Your task to perform on an android device: In the Hevy app, I want to follow a workout buddy Kellypodz to stay motivated and accountable. 
Image 0: 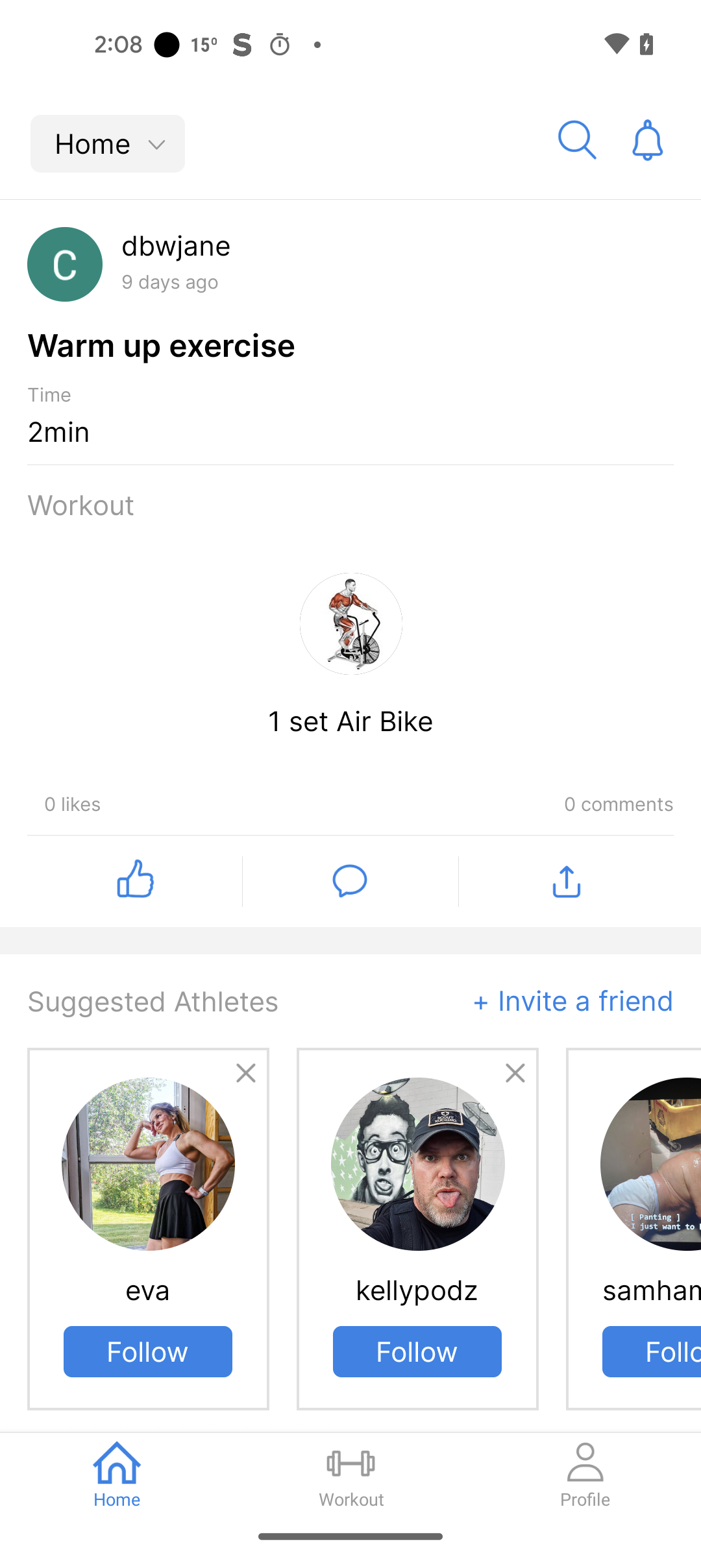
Click on the Kellypodz
Step 0: click (417, 1351)
Image 1: 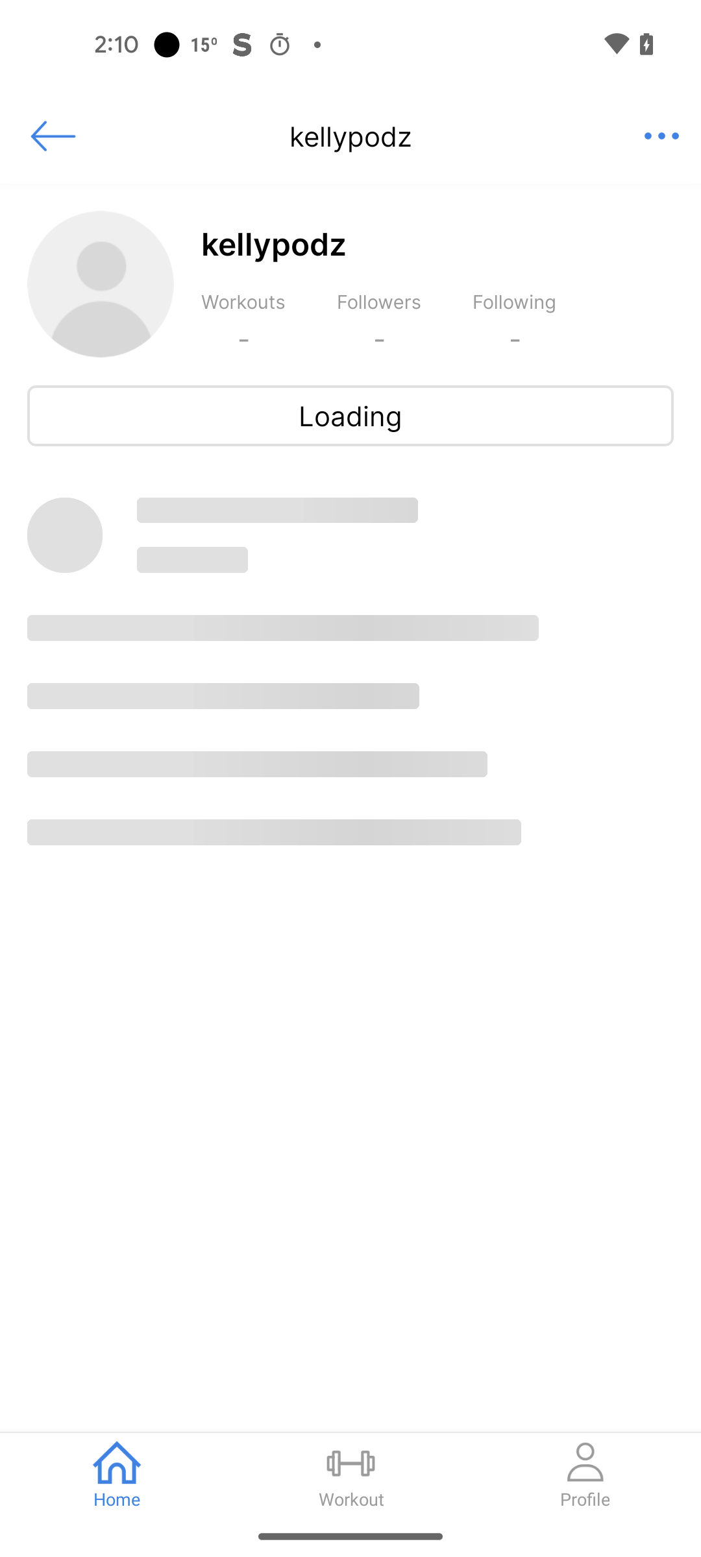
Click on the Kellypodz
Step 1: wait